Your task to perform on an android device: Open the Microsft To Do app and add a due date of July 31st, 2023 for  birthday party 
Image 0: 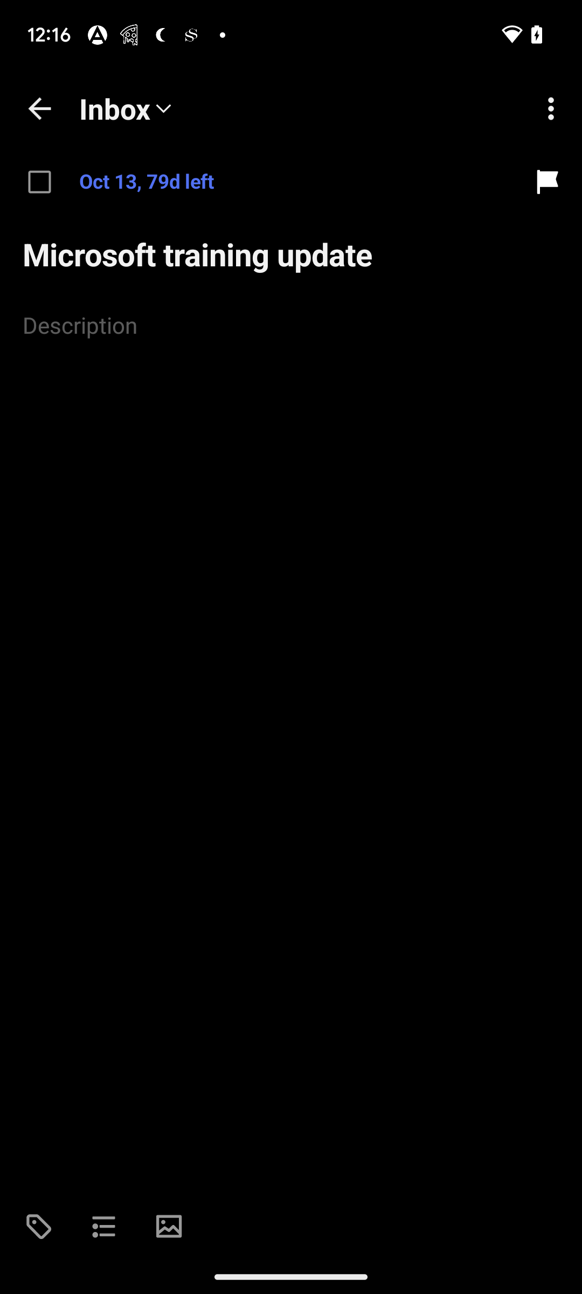
open Microsoft To do app
Step 0: open app "To Do"
Image 1: 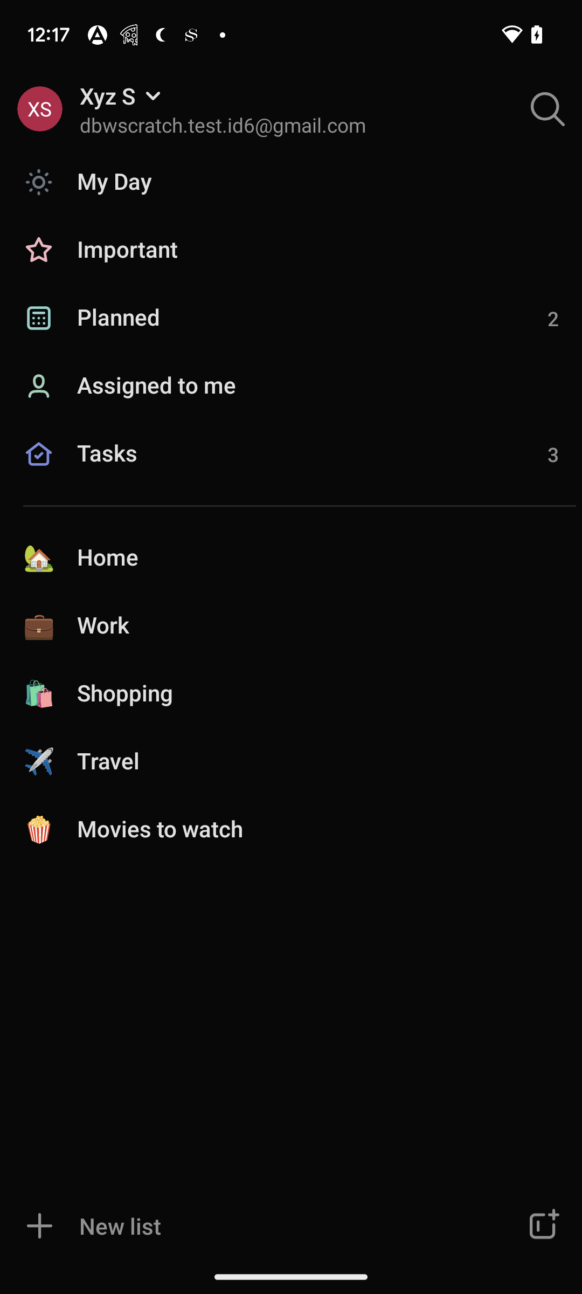
go to the task section 
Step 1: click (291, 472)
Image 2: 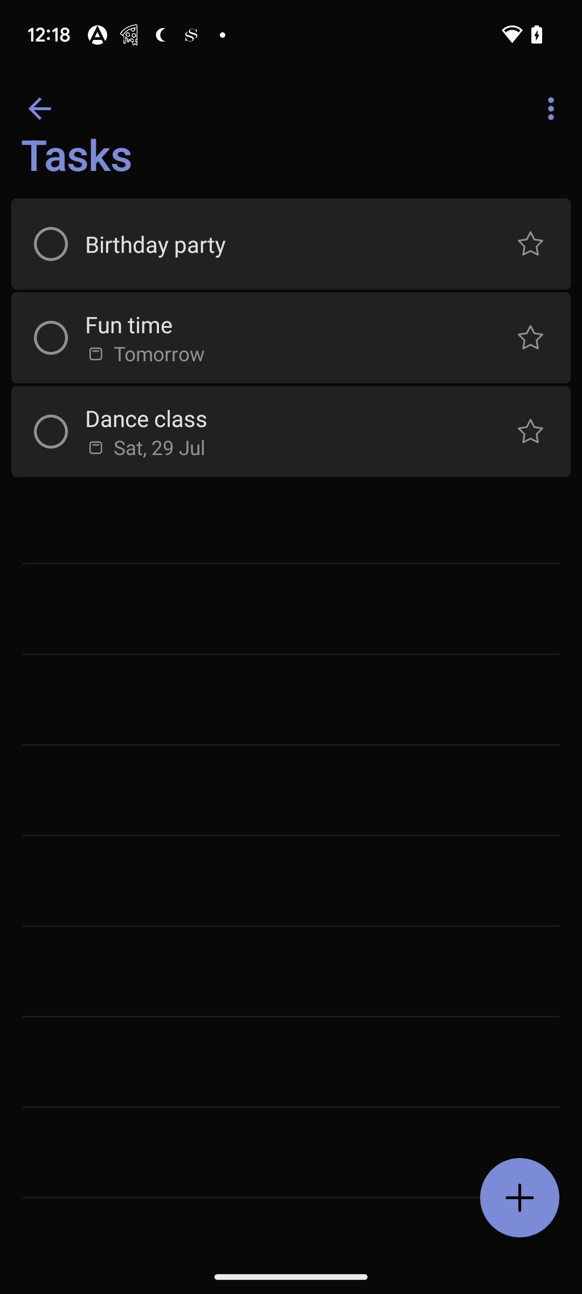
click on the Birthday party 
Step 2: click (279, 244)
Image 3: 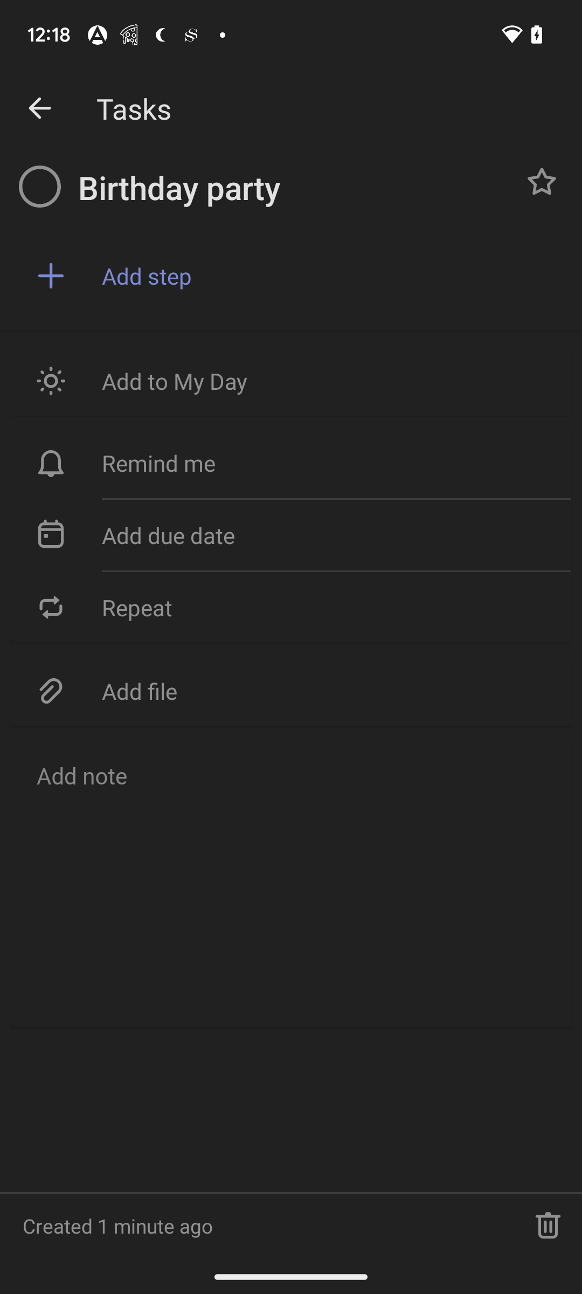
go to the add due date option 
Step 3: click (336, 535)
Image 4: 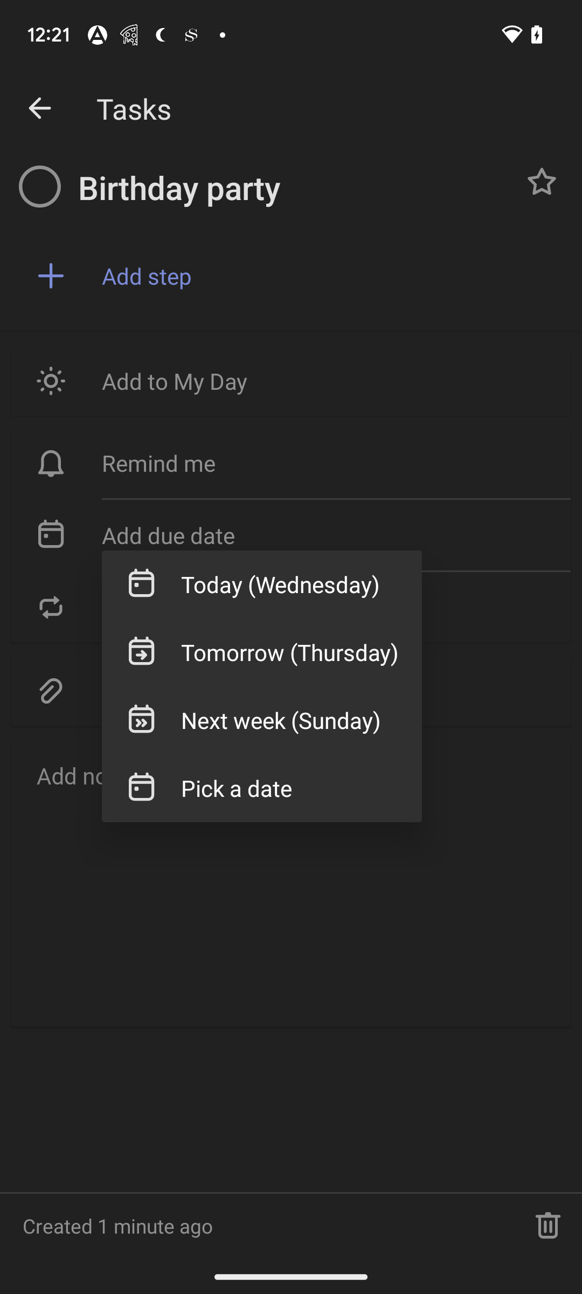
go to the pick a date option
Step 4: click (290, 788)
Image 5: 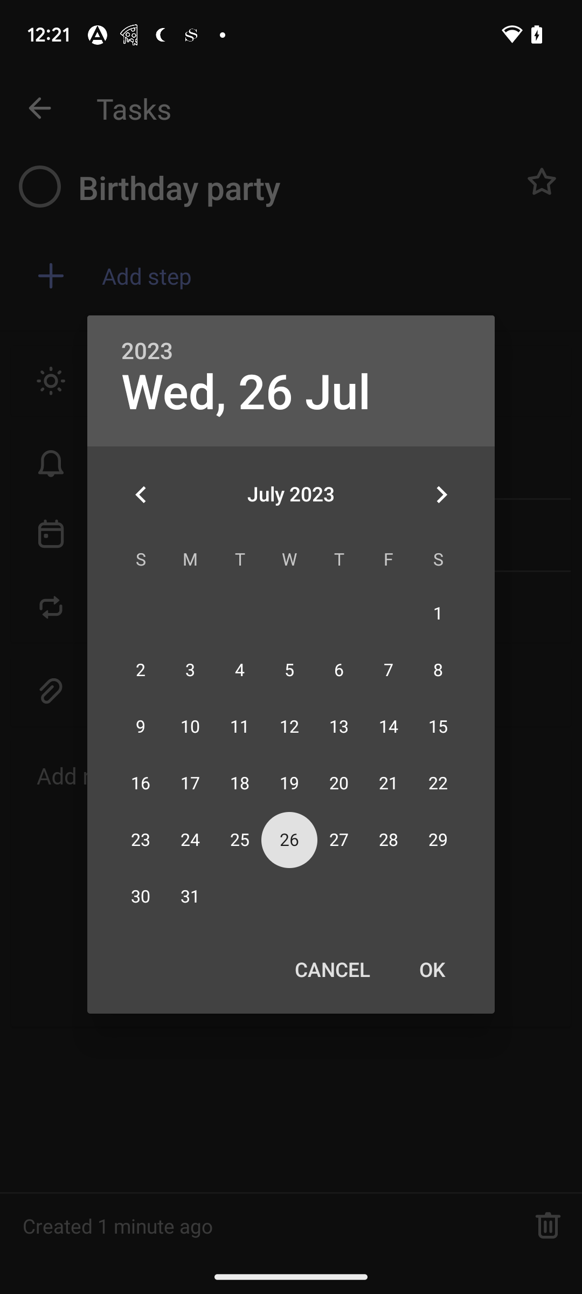
click on the ok button
Step 5: click (432, 969)
Image 6: 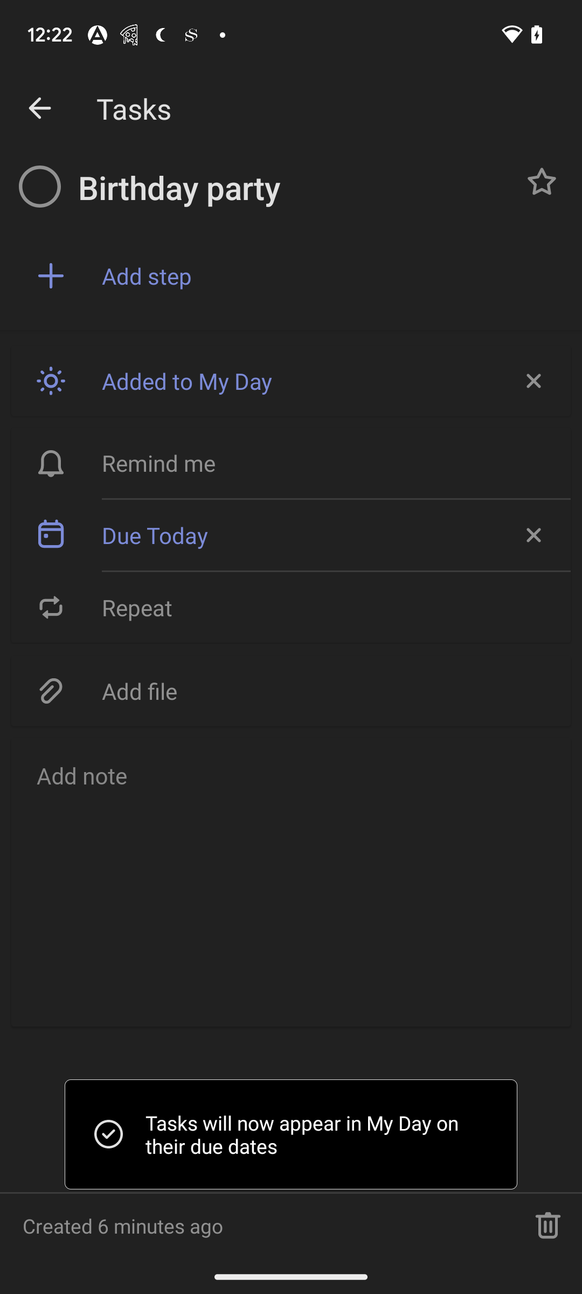
click on the ok button
Step 6: wait